Your task to perform on an android device: In the puma app, look for the Shoes with the Tan color filter.
Image 0: 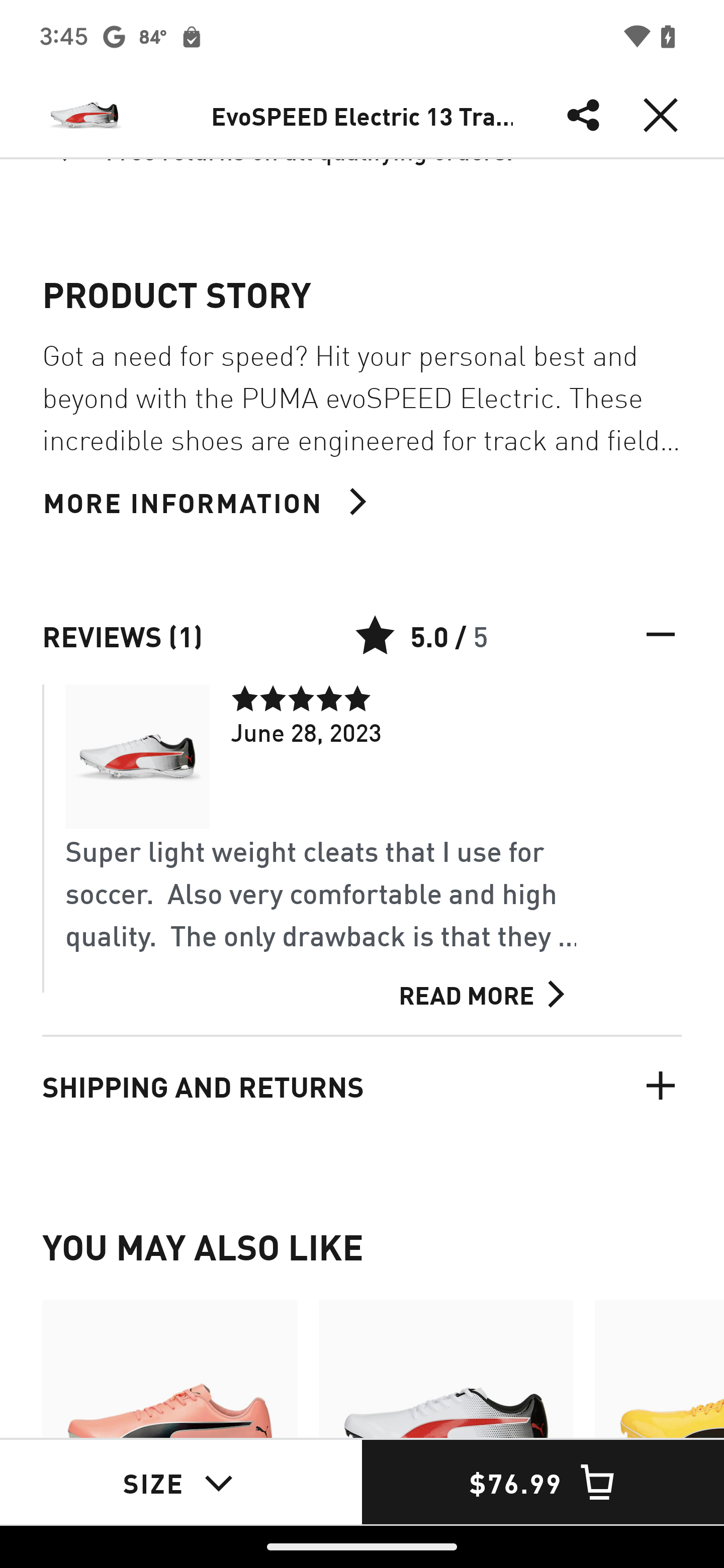
go back to the previous page
Step 0: press back button
Image 1: 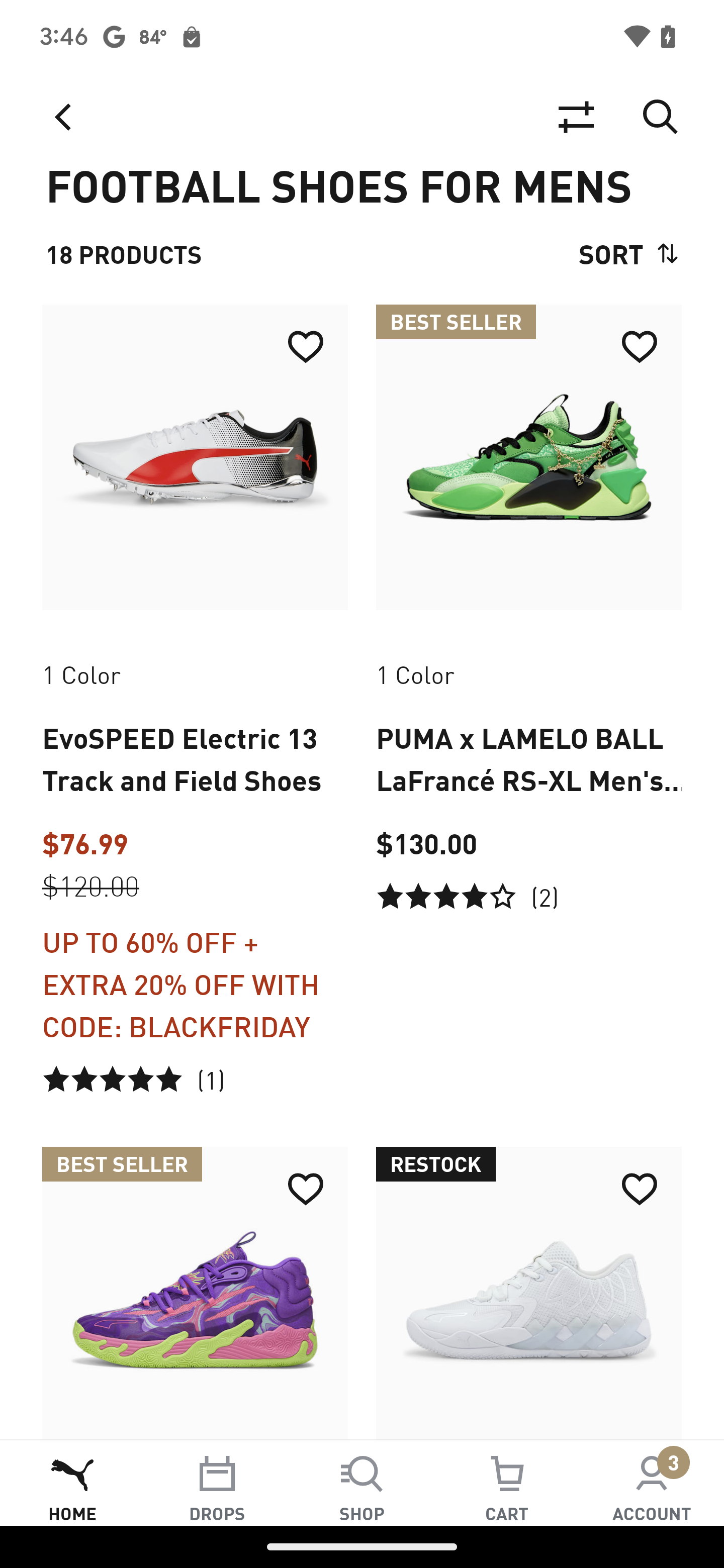
Click on the filter icon 
Step 1: click (576, 117)
Image 2: 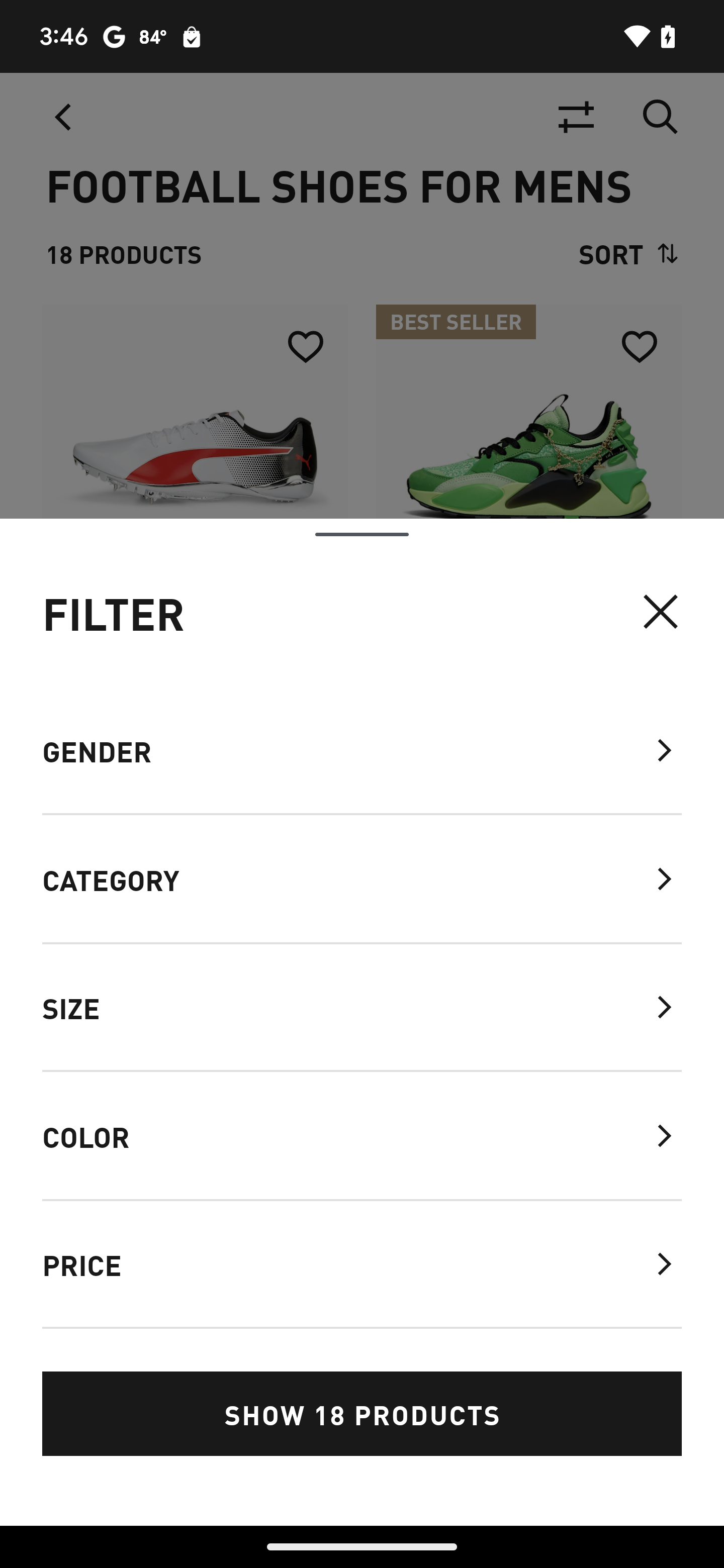
Click on the color button
Step 2: click (86, 1136)